Your task to perform on an android device: It's time to change, as I am fed up with the old styles. Look for Men's Loafers and Moccasins in the Amazon app.
Image 0: 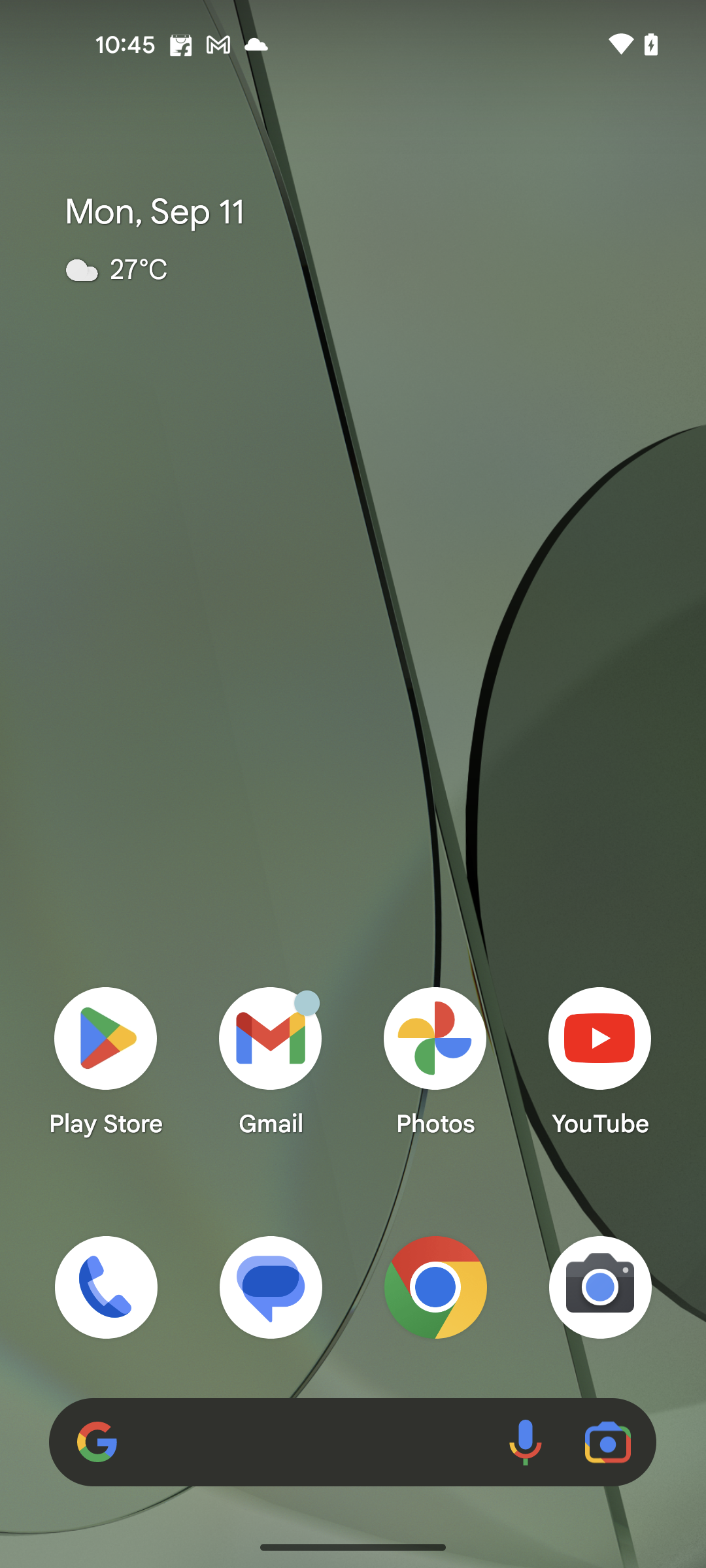
Open the Amazon app
Step 0: open app "Amazon"
Image 1: 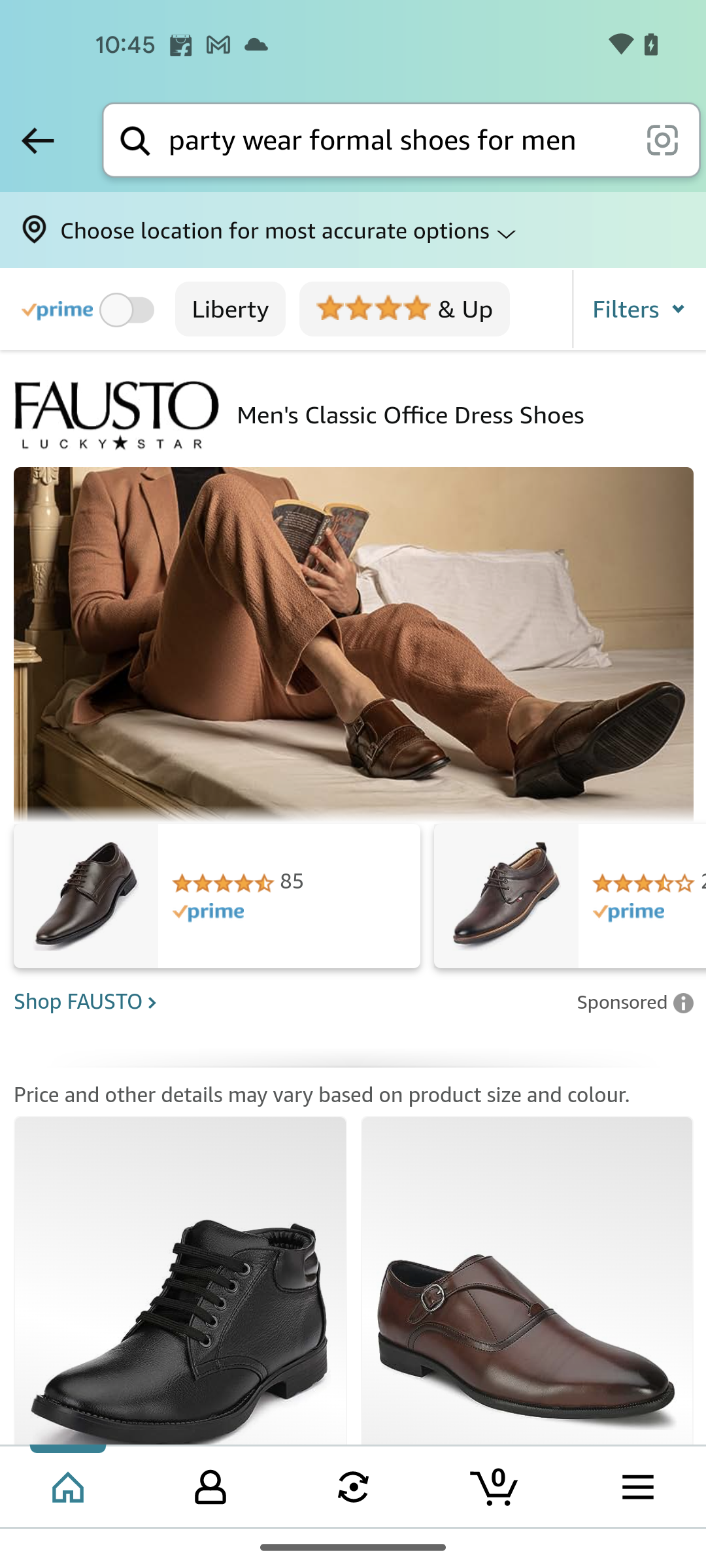
Go to the filters 
Step 1: click (639, 308)
Image 2: 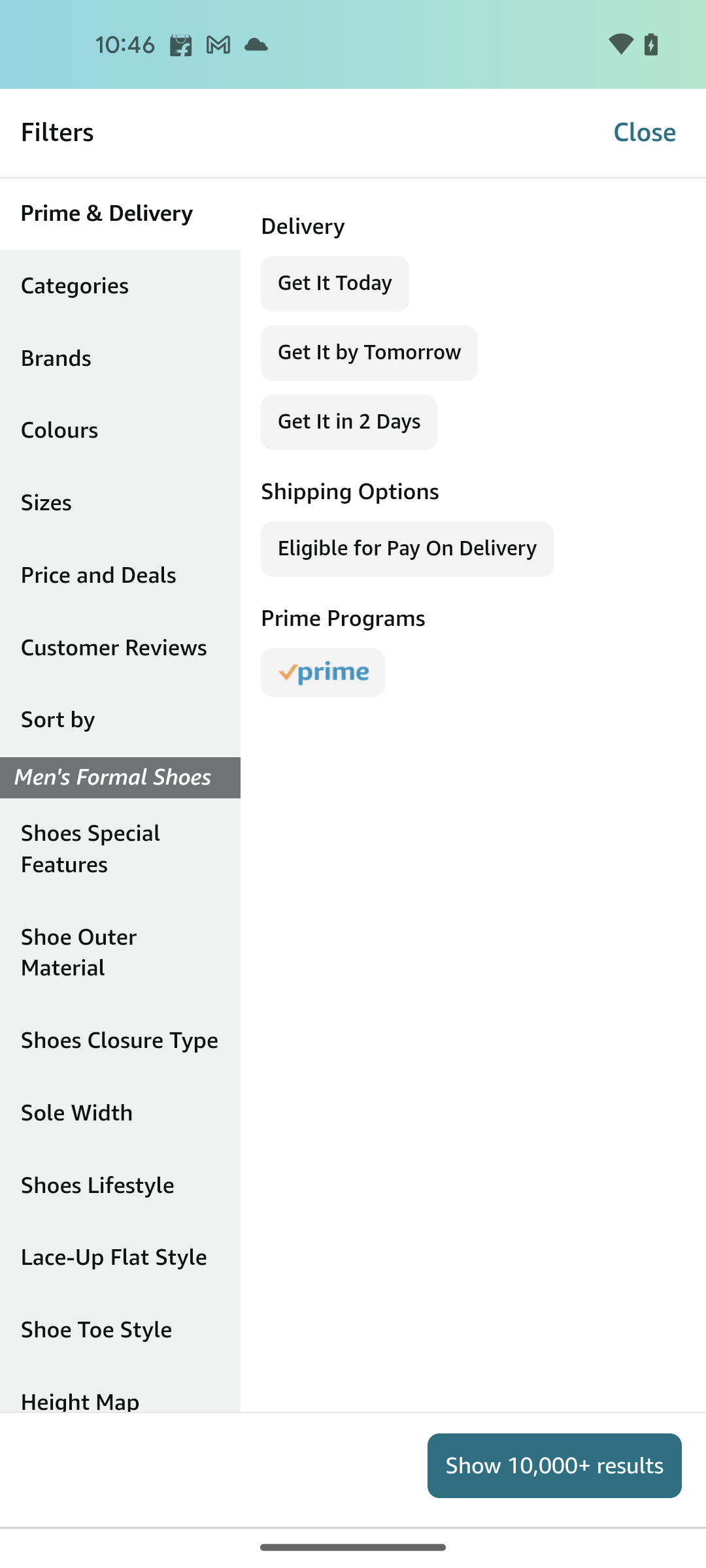
Click on the Categories filter
Step 2: click (121, 286)
Image 3: 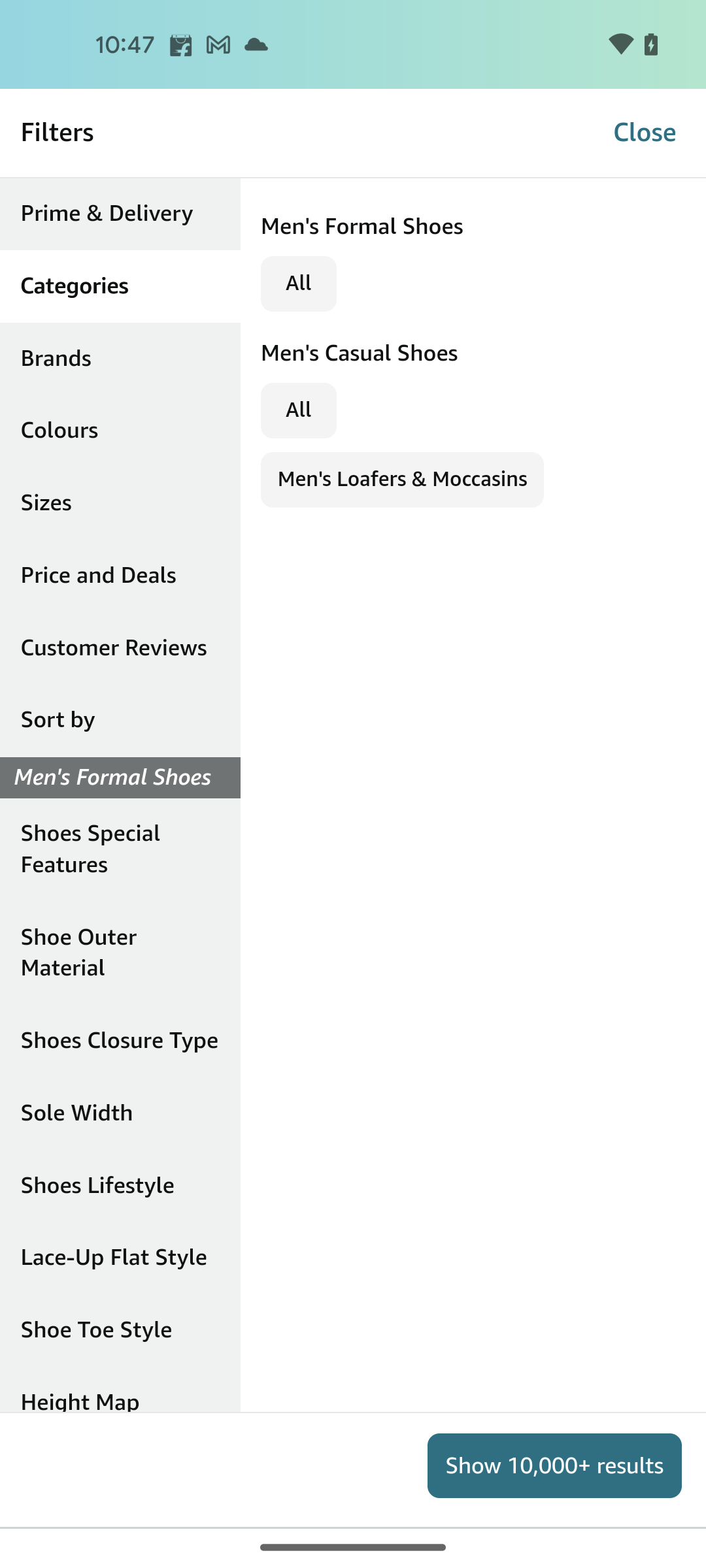
Select the Men's Loafers & Moccasins filter 
Step 3: click (402, 478)
Image 4: 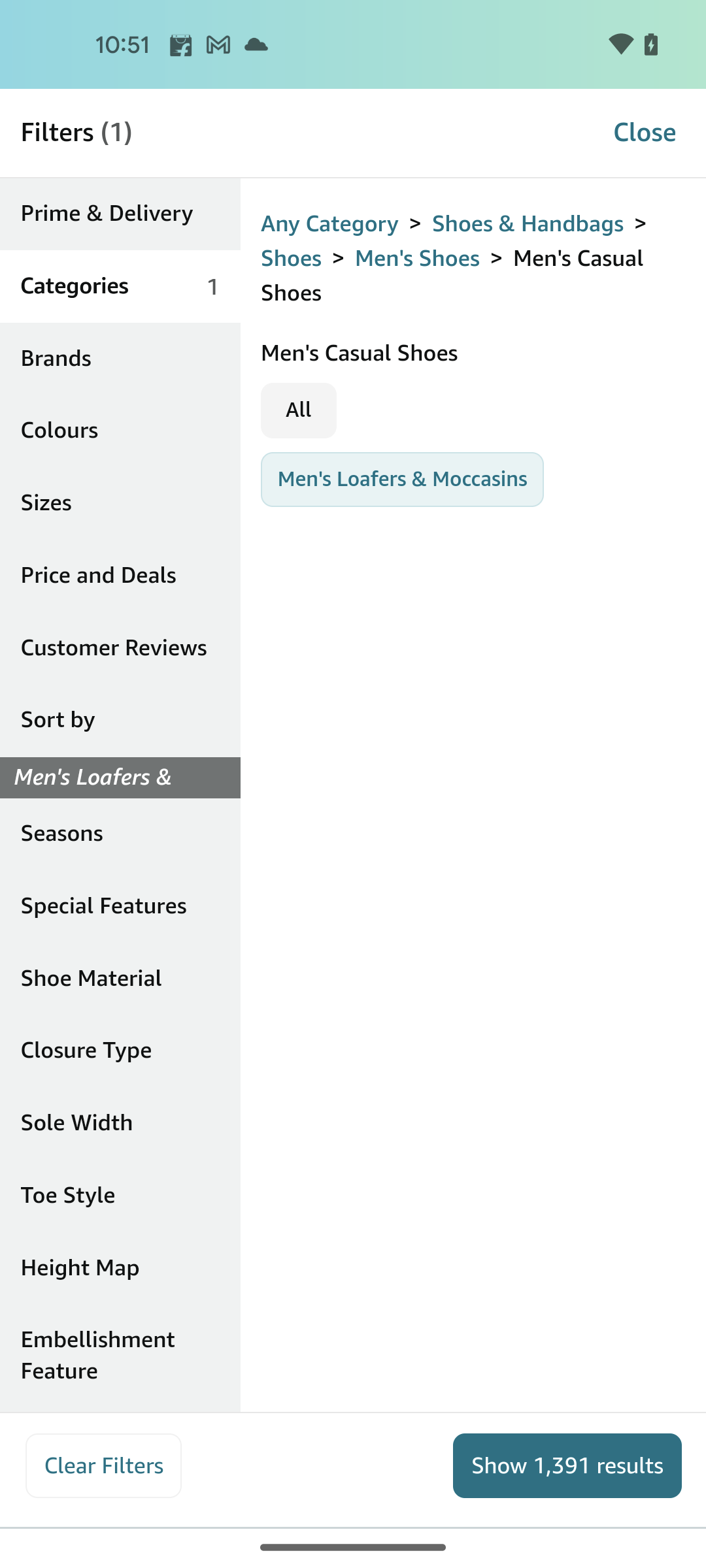
Click on the Show 1391 results button at the bottom right corner of the screen
Step 4: click (566, 1465)